Your task to perform on an android device: Share "my way" song to my friend, Natalie on her email, natalie.larson1998@gmail.com from Wynk Music app.
Image 0: 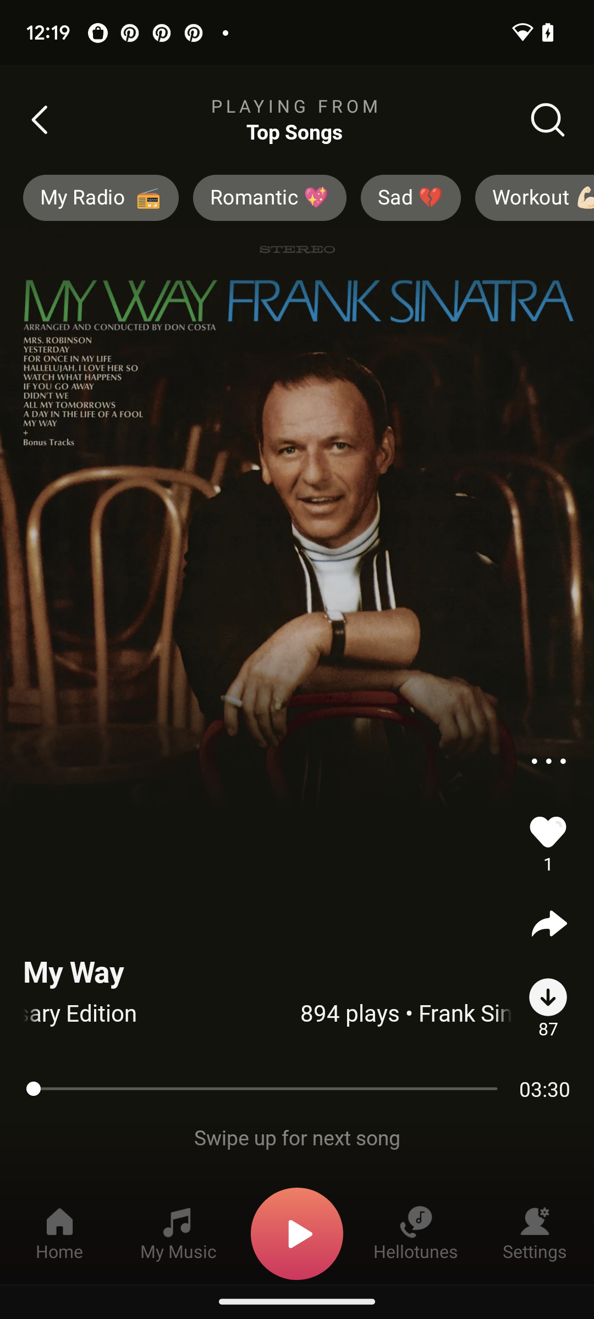
Click on the arrow icon.
Step 0: click (548, 925)
Image 1: 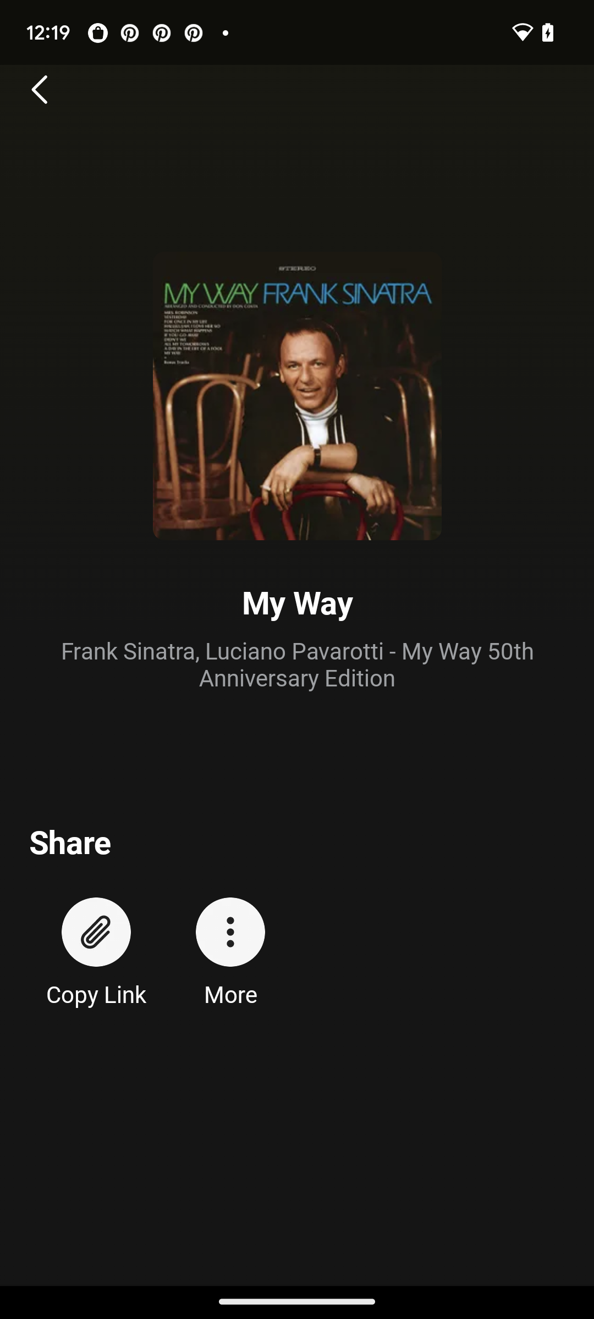
Click on the more button.
Step 1: click (230, 932)
Image 2: 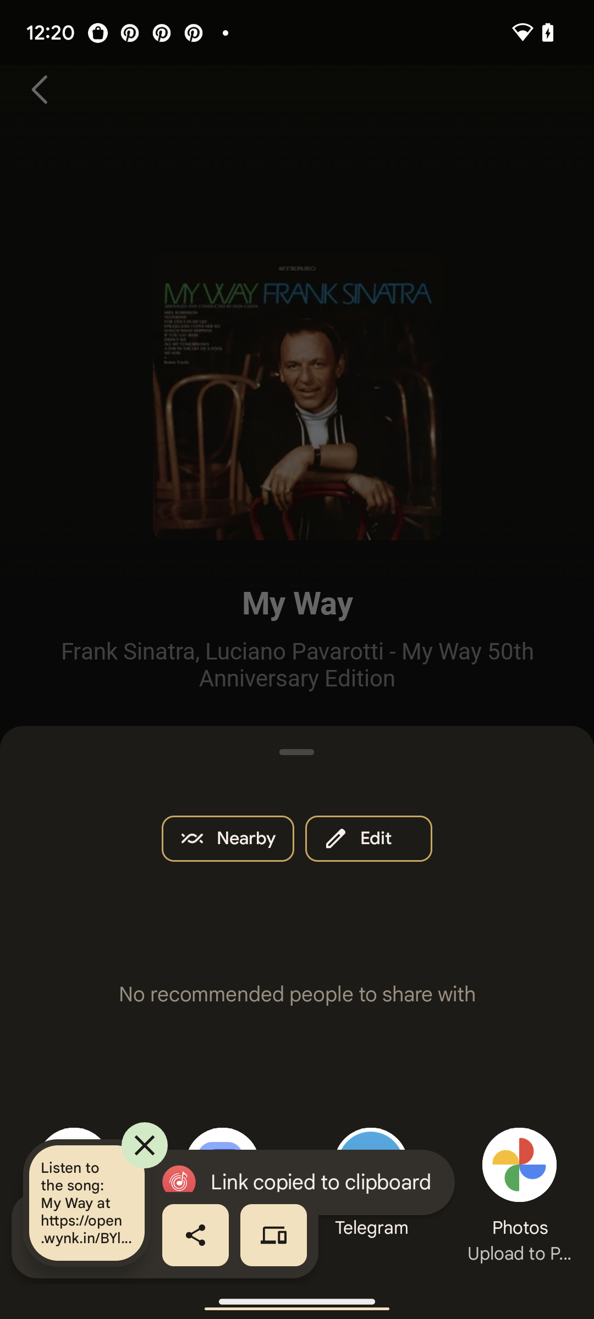
Click on the cross button.
Step 2: click (144, 1145)
Image 3: 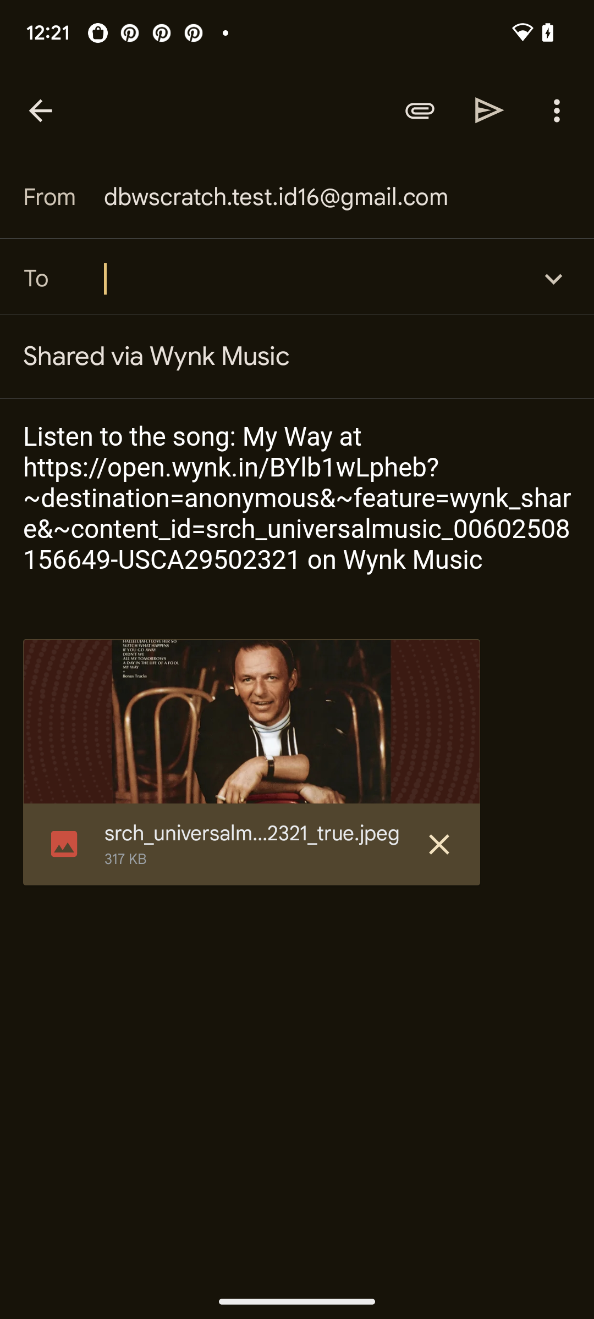
Enter the email id.
Step 3: type "natalie.larson1998@gmail.com"
Image 4: 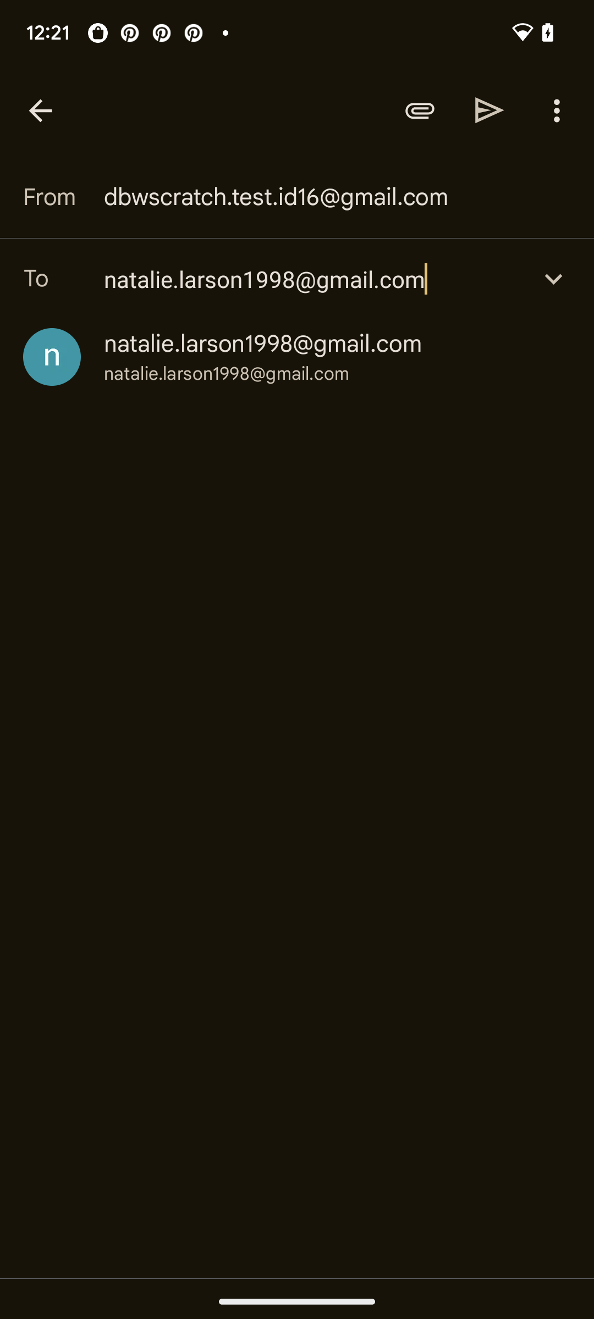
Select the first option.
Step 4: click (227, 374)
Image 5: 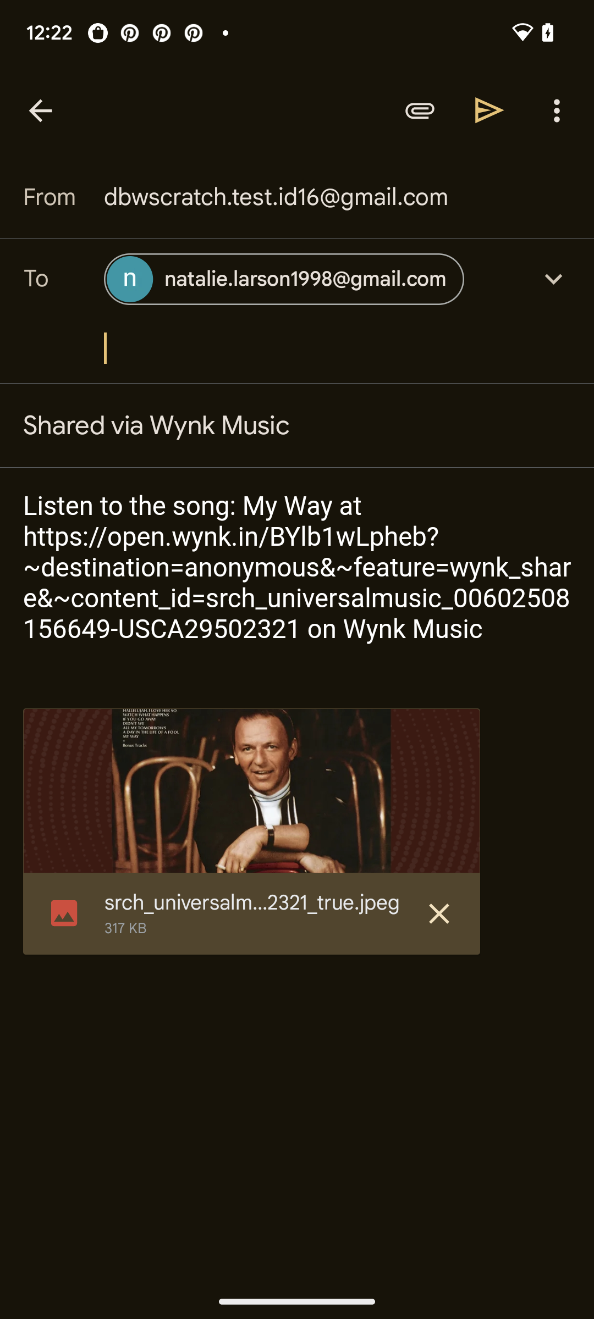
Click on the arrow forward button.
Step 5: click (490, 110)